Your task to perform on an android device: Share train schedule information with my friend Amelia Miller on her gmail account, amelia.miller2709@gmail.com, from the Citymapper app.
Image 0: 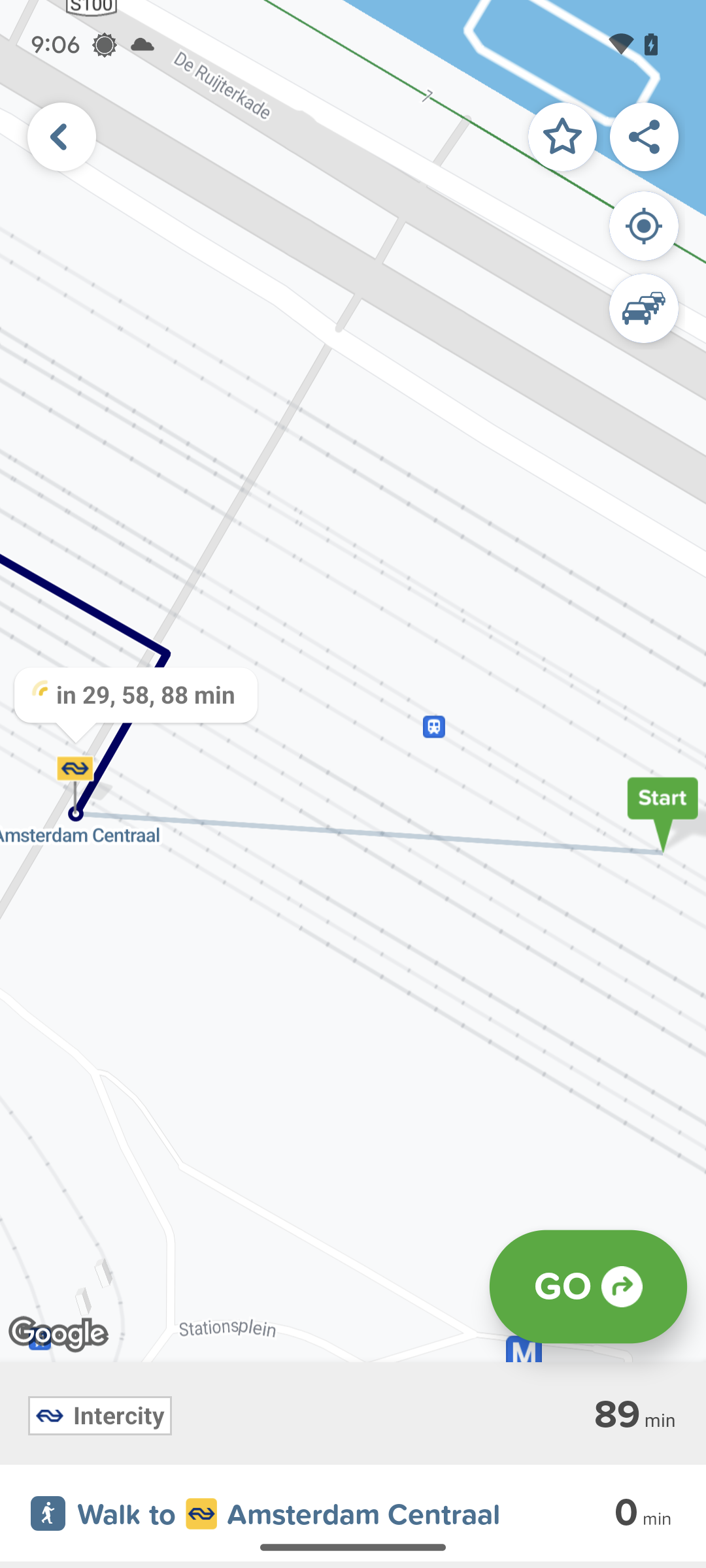
Click on the share icon at the top of the screen.
Step 0: click (644, 137)
Image 1: 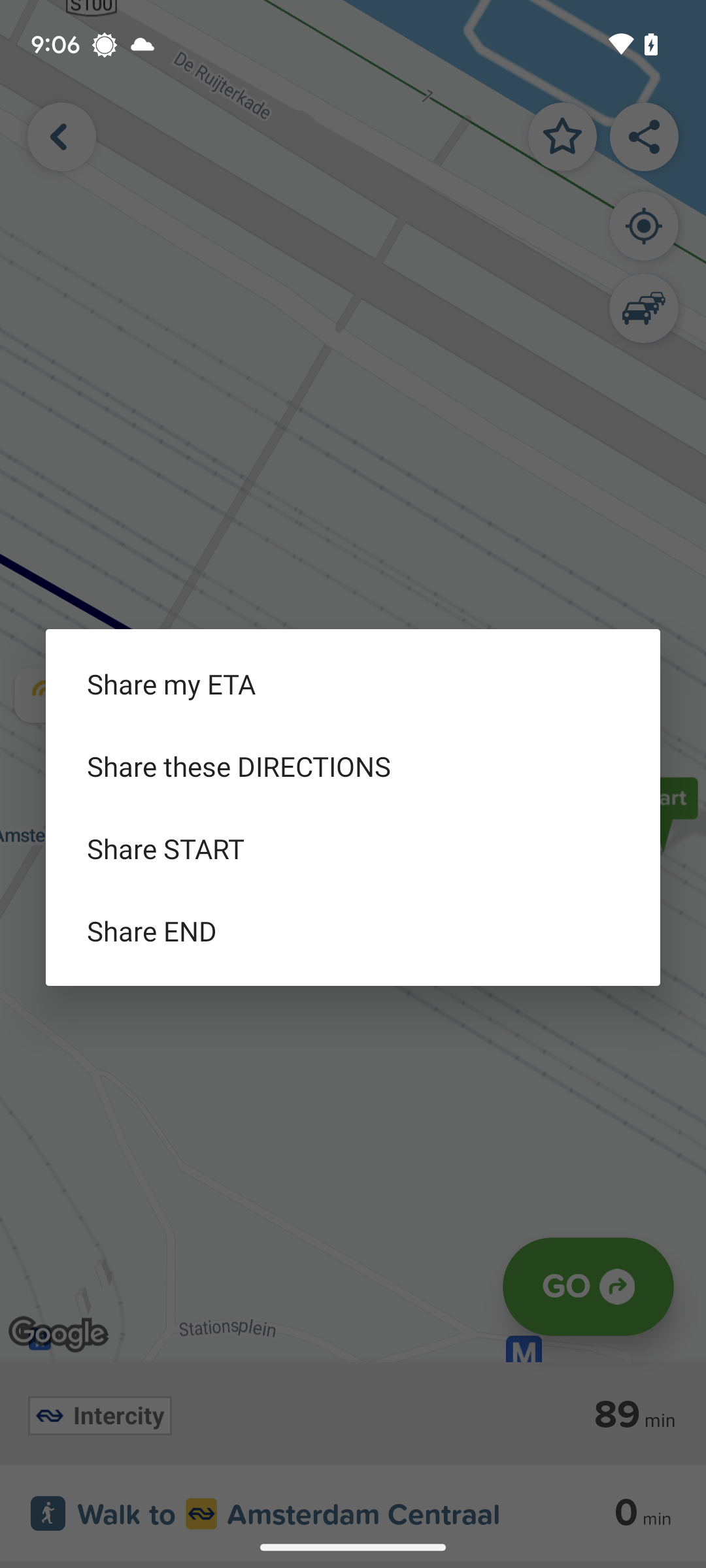
Click on Share my ETA tab.
Step 1: click (353, 684)
Image 3: 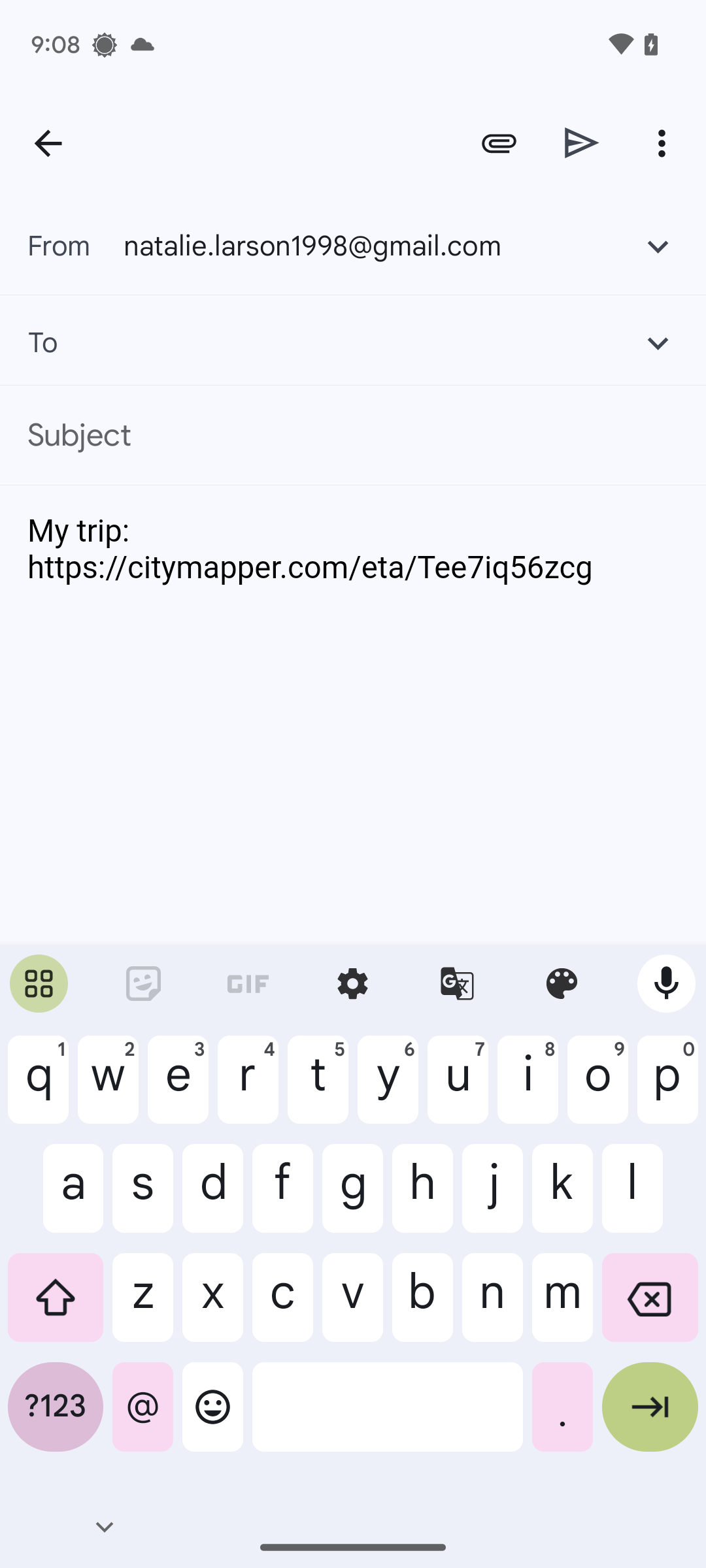
Type in the mail amelia.miller2709@gmail.com.
Step 3: type "amelia.miller2709@gmail.com"
Image 5: 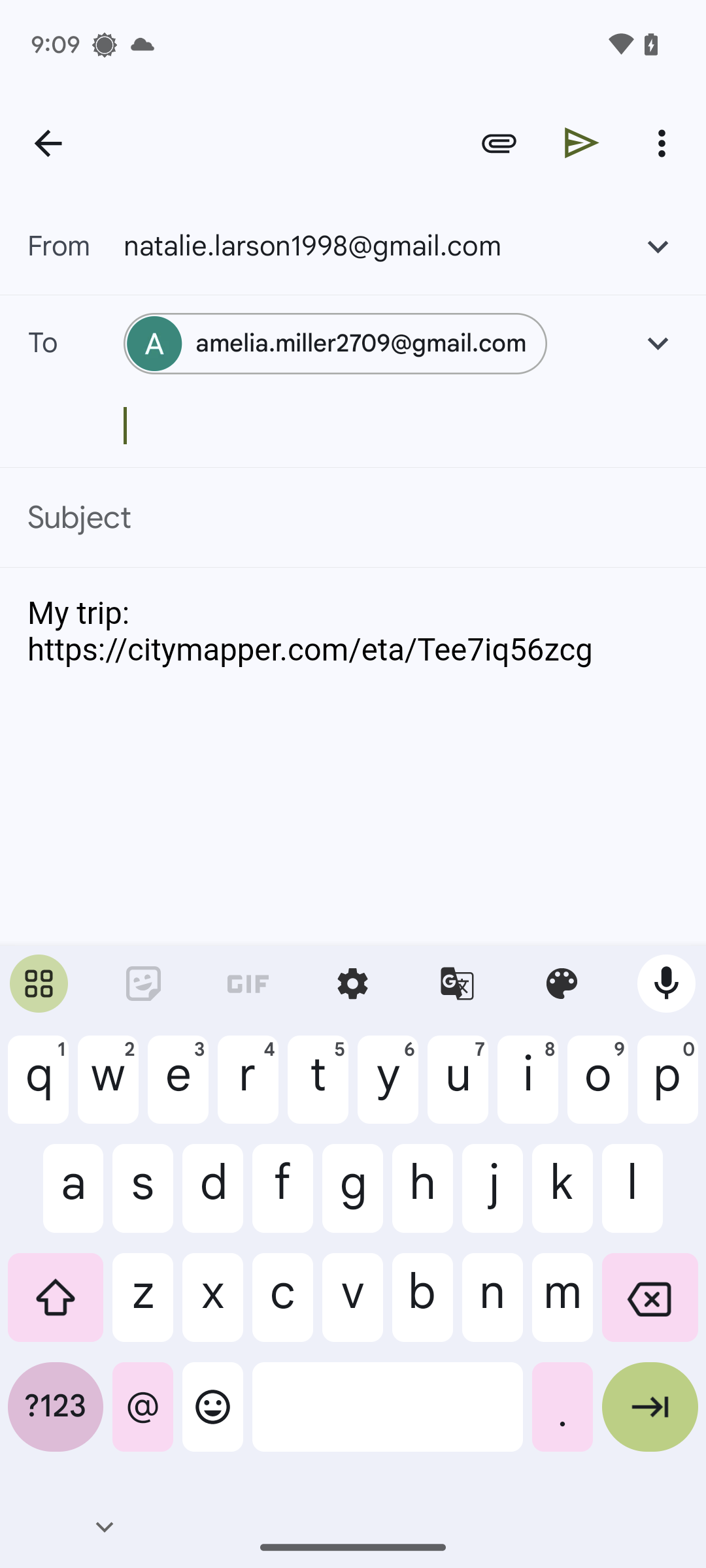
Click on the send icon at the top of the screen.
Step 5: click (582, 142)